Your task to perform on an android device: In the Tripadvisor app, I want to create a plan named Trip to Honolulu so therefore I need to Find Hotels in Honolulu, Hawaii from Jan. 24, 2024 to Jan. 29, 2024 for 1 Adult.
Image 0: 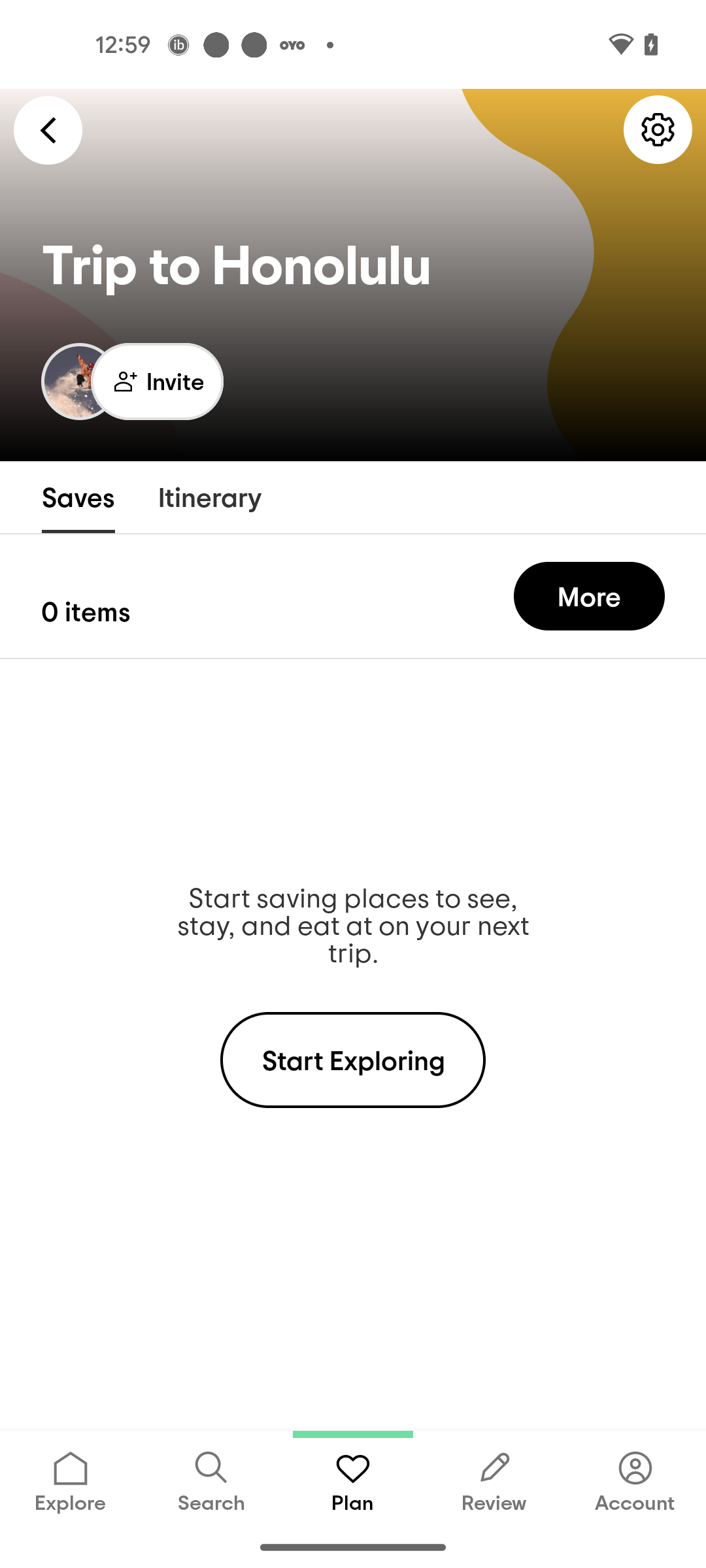
Click on the Start Exploring
Step 0: click (353, 1060)
Image 1: 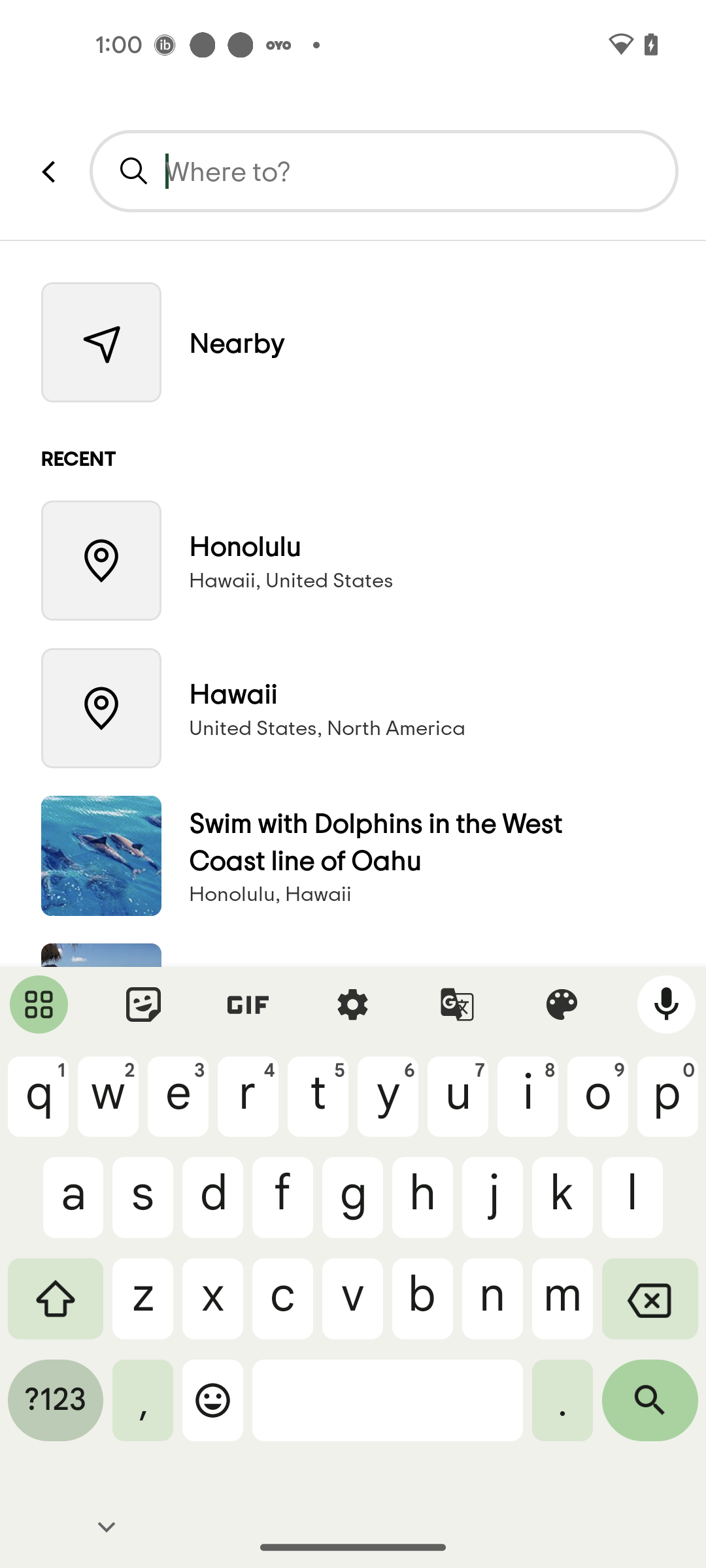
Select the Honolulu search in recent
Step 1: click (392, 546)
Image 2: 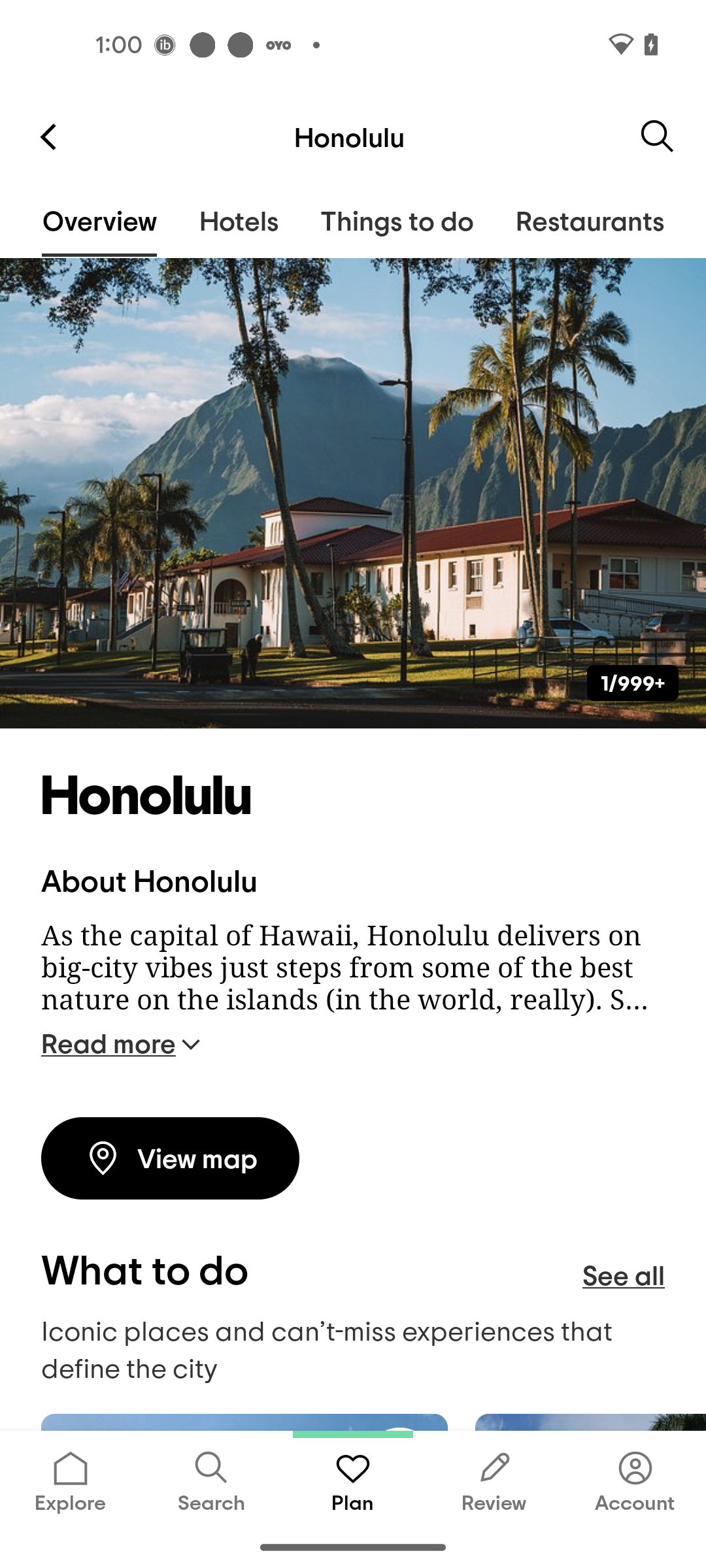
Go to the Hotels section
Step 2: click (238, 220)
Image 3: 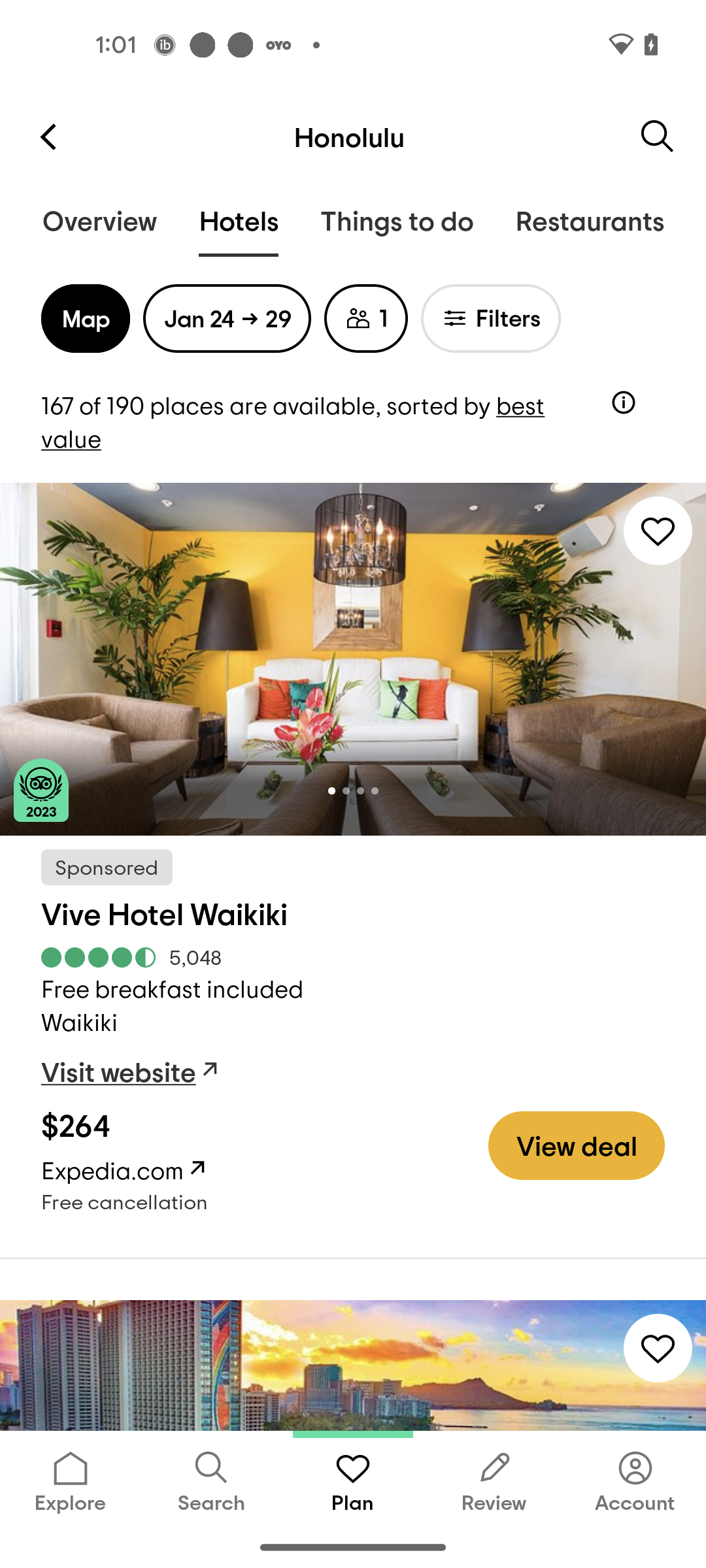
Swipe up to view more options
Step 3: scroll down
Image 4: 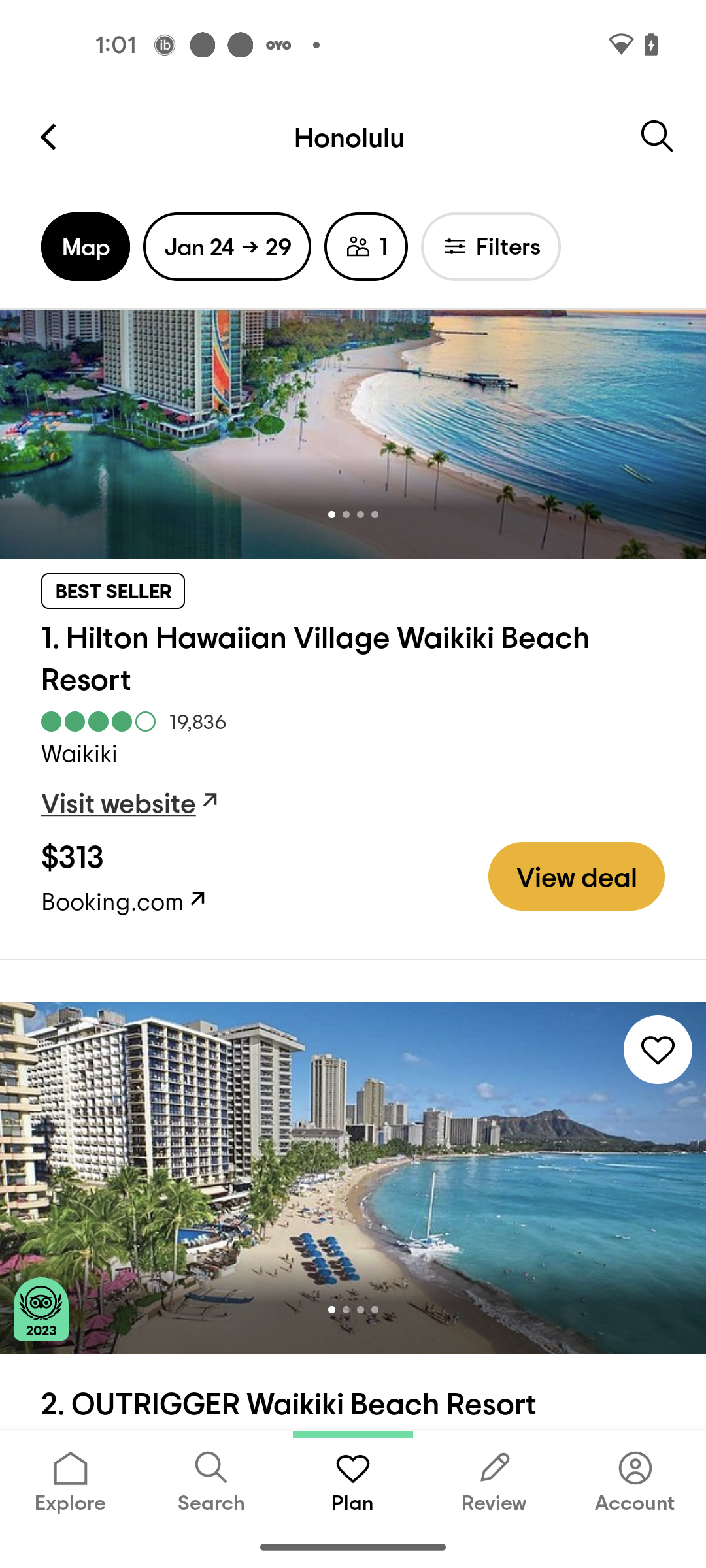
Swipe up to view more options
Step 4: scroll down